Your task to perform on an android device: Open Traillink app, Search for trails near 98101, Sort by distance and set the Trail Lenght up to 20 miles
Image 0: 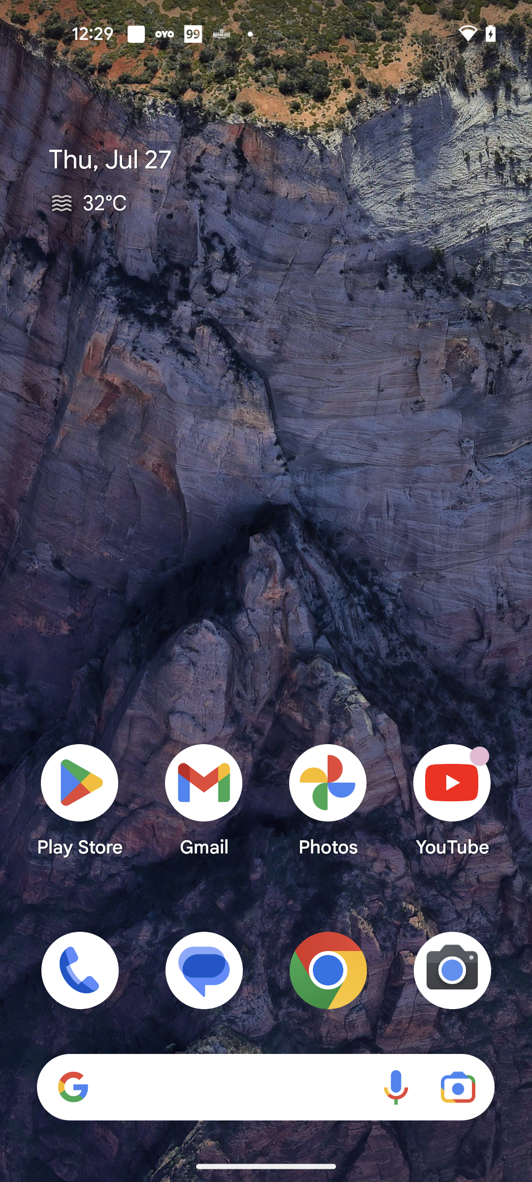
Open Traillink app
Step 0: open app "TrailLink"
Image 1: 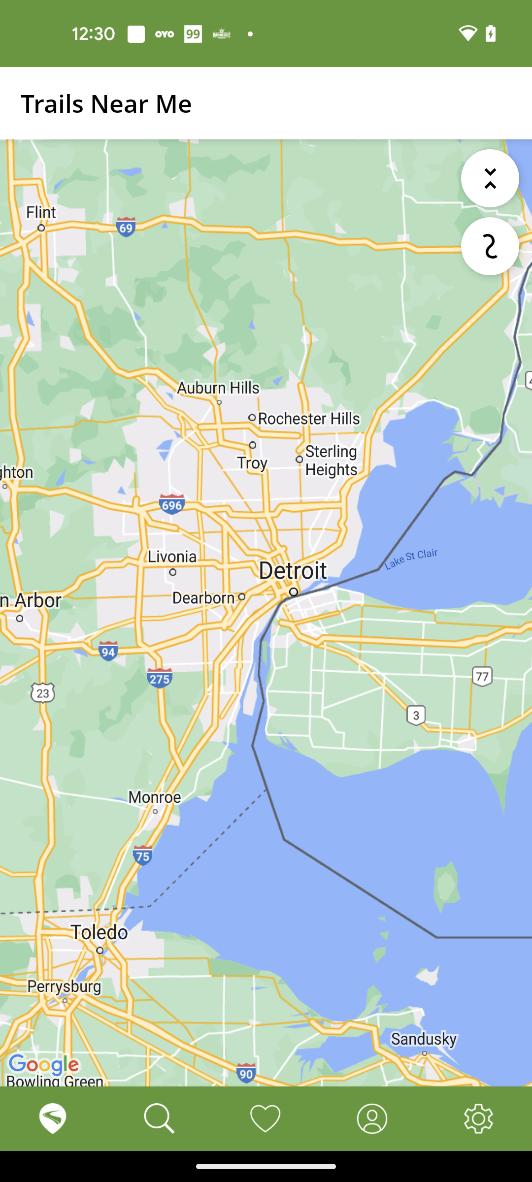
Go to the Search tab at the bottom of the screen
Step 1: click (153, 1117)
Image 2: 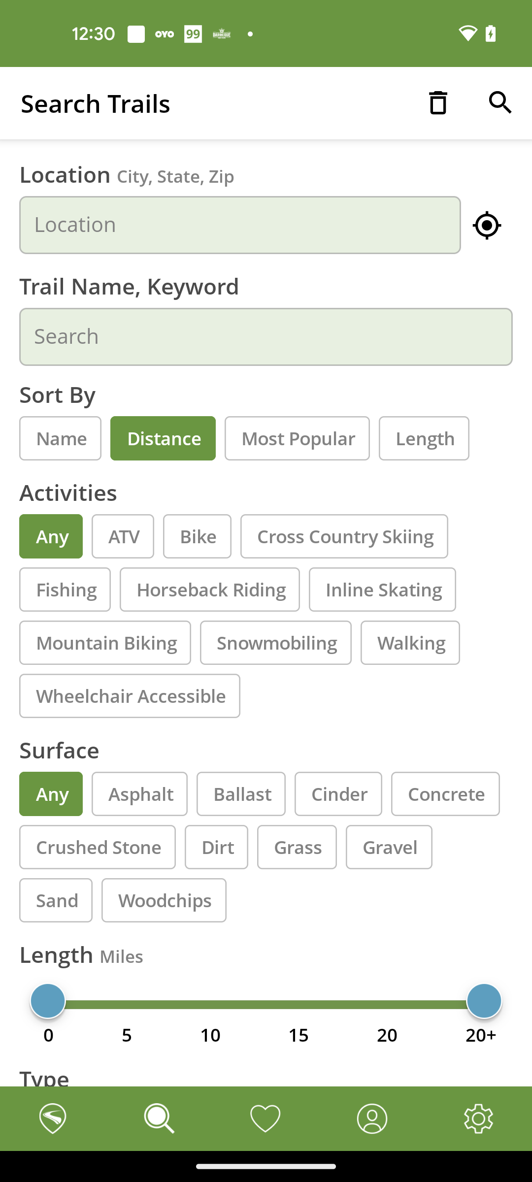
Click on the Location Search bar
Step 2: click (240, 225)
Image 3: 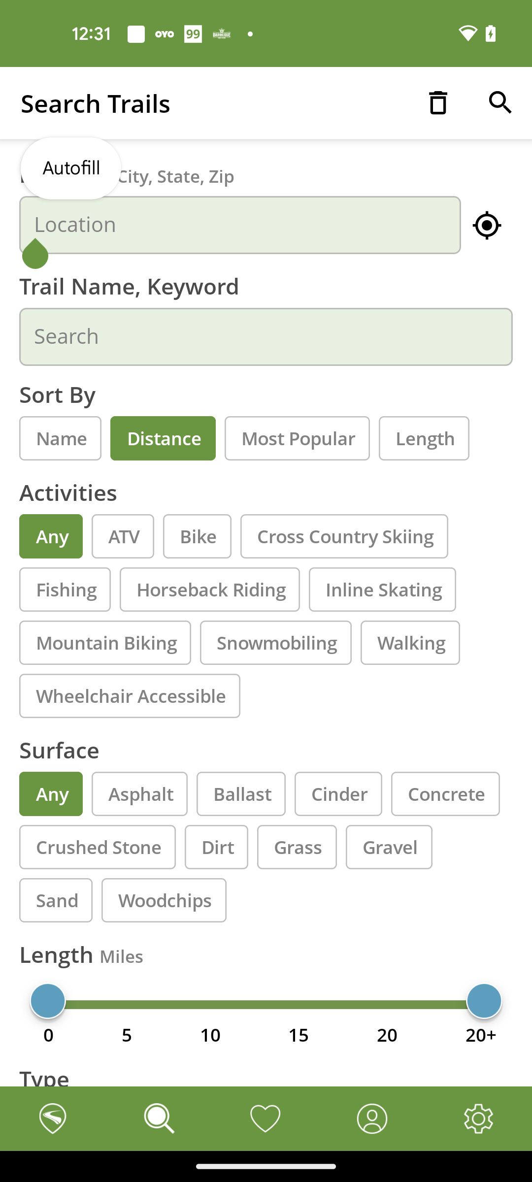
Search for Zip code 98101
Step 3: type "98101"
Image 4: 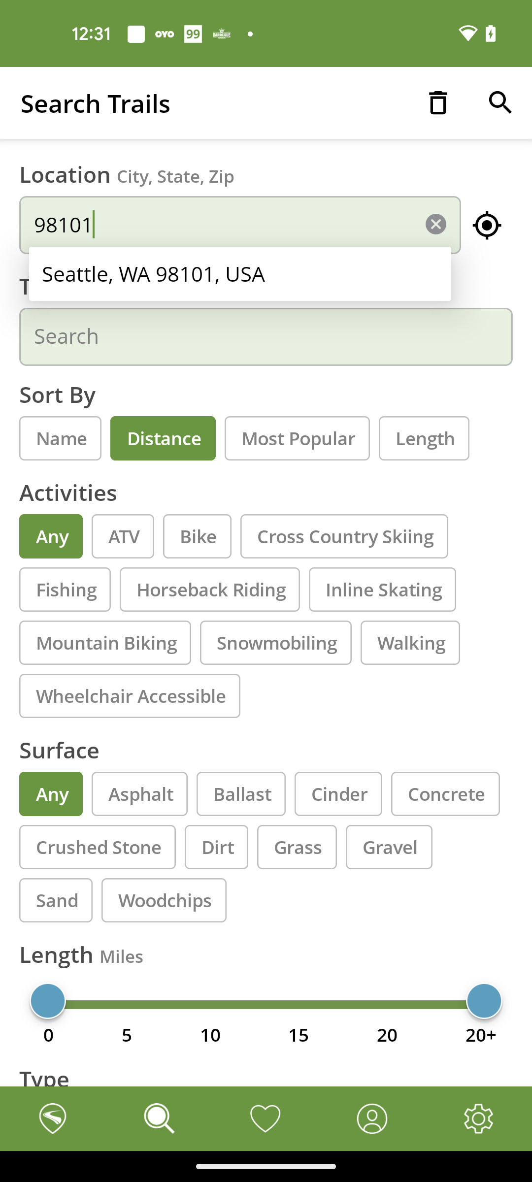
Click the first Suggested location
Step 4: click (240, 273)
Image 6: 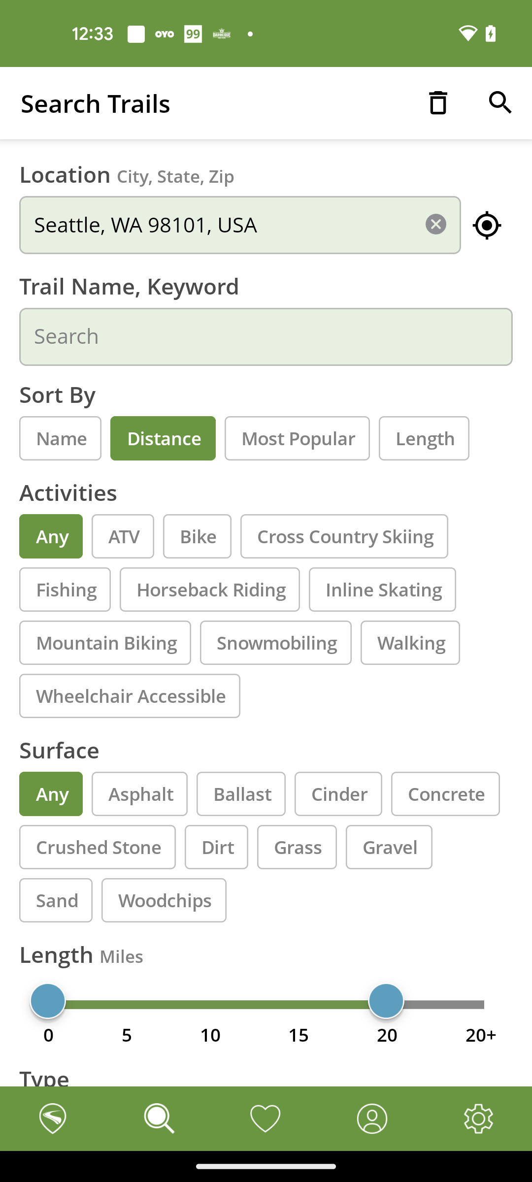
Click on the search icon at the top right corner of the screen
Step 6: click (500, 103)
Image 7: 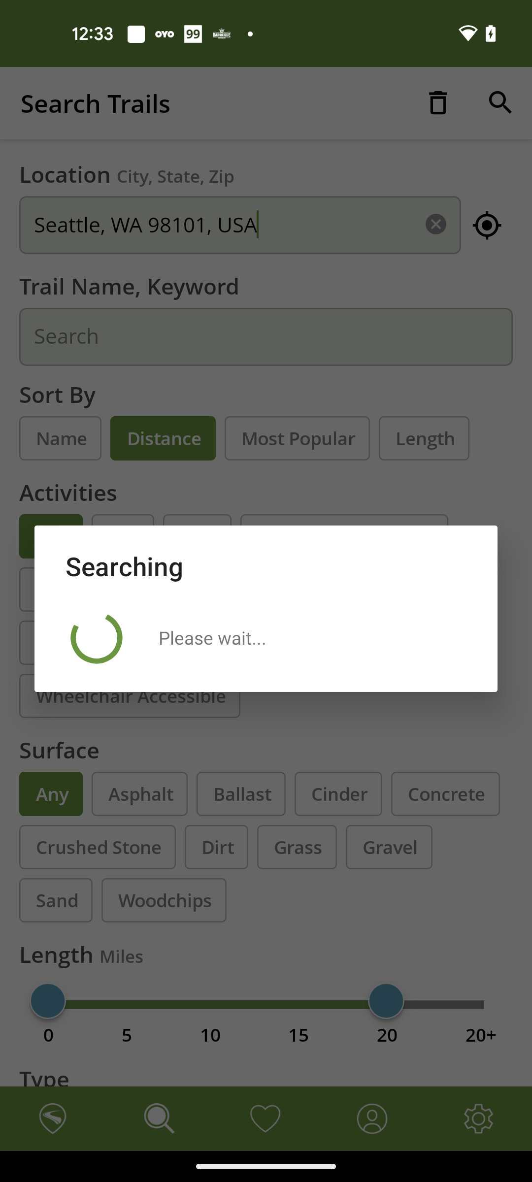
Click on the search icon at the top right corner of the screen
Step 7: wait